Your task to perform on an android device: I want to view the TOMMY HILHIGER brand shoes and view the price and features
Image 0: 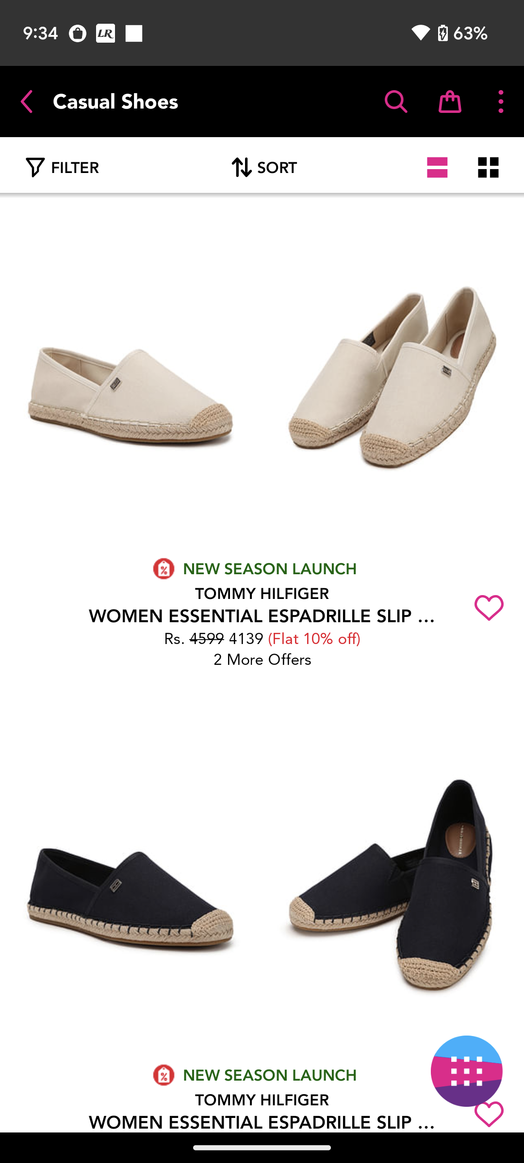
Click on the first shoes
Step 0: click (208, 379)
Image 2: 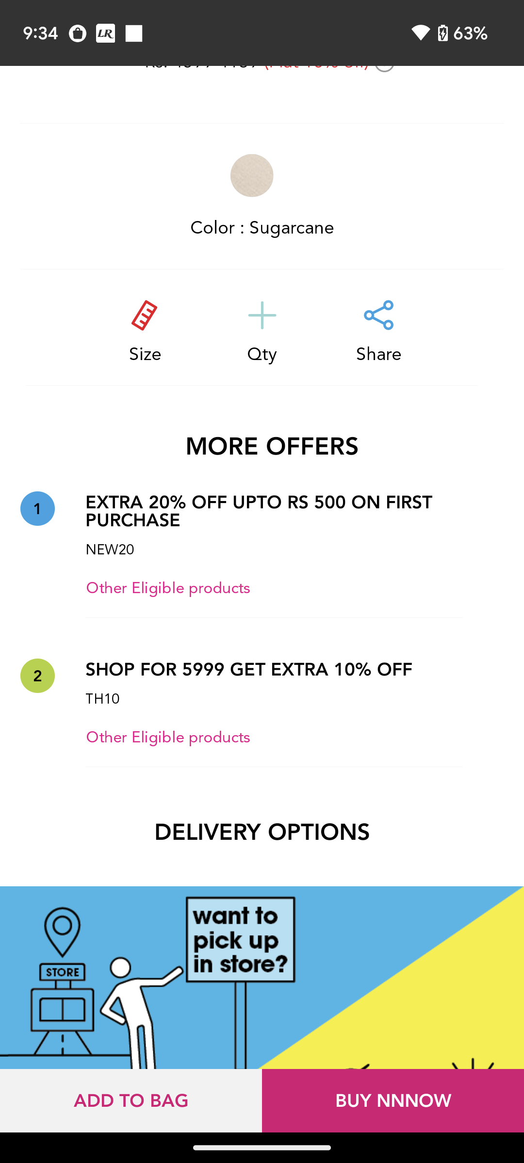
Scroll up to view the price 
Step 2: scroll down
Image 3: 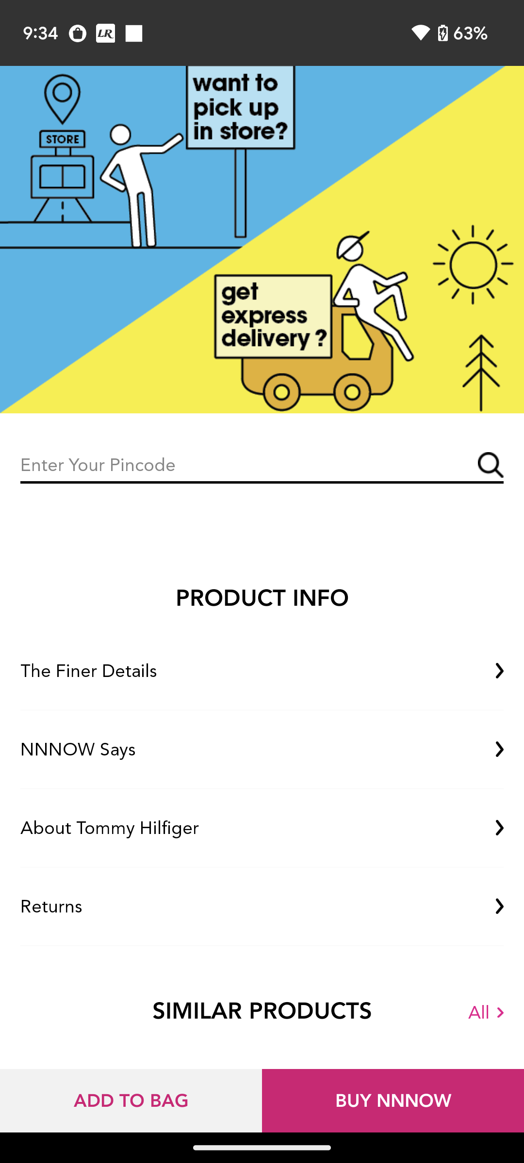
Click on the The Finer deatils option 
Step 3: click (262, 671)
Image 4: 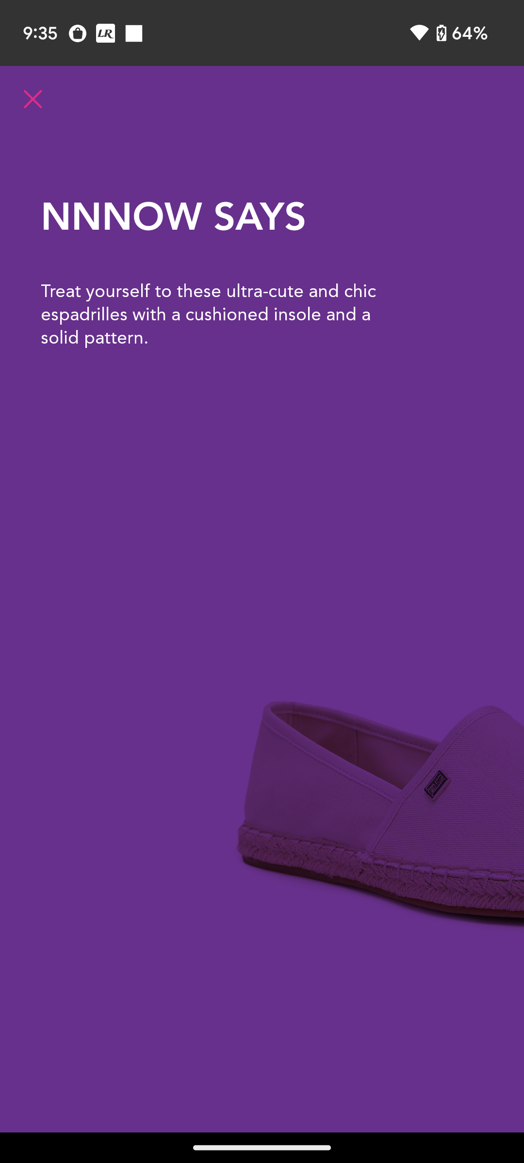
Click on the The Finer deatils option 
Step 4: wait